Your task to perform on an android device: Add 2 packets of 500g of "Saffola Classic Masala Oats" to my bigbasket app basket.
Image 0: 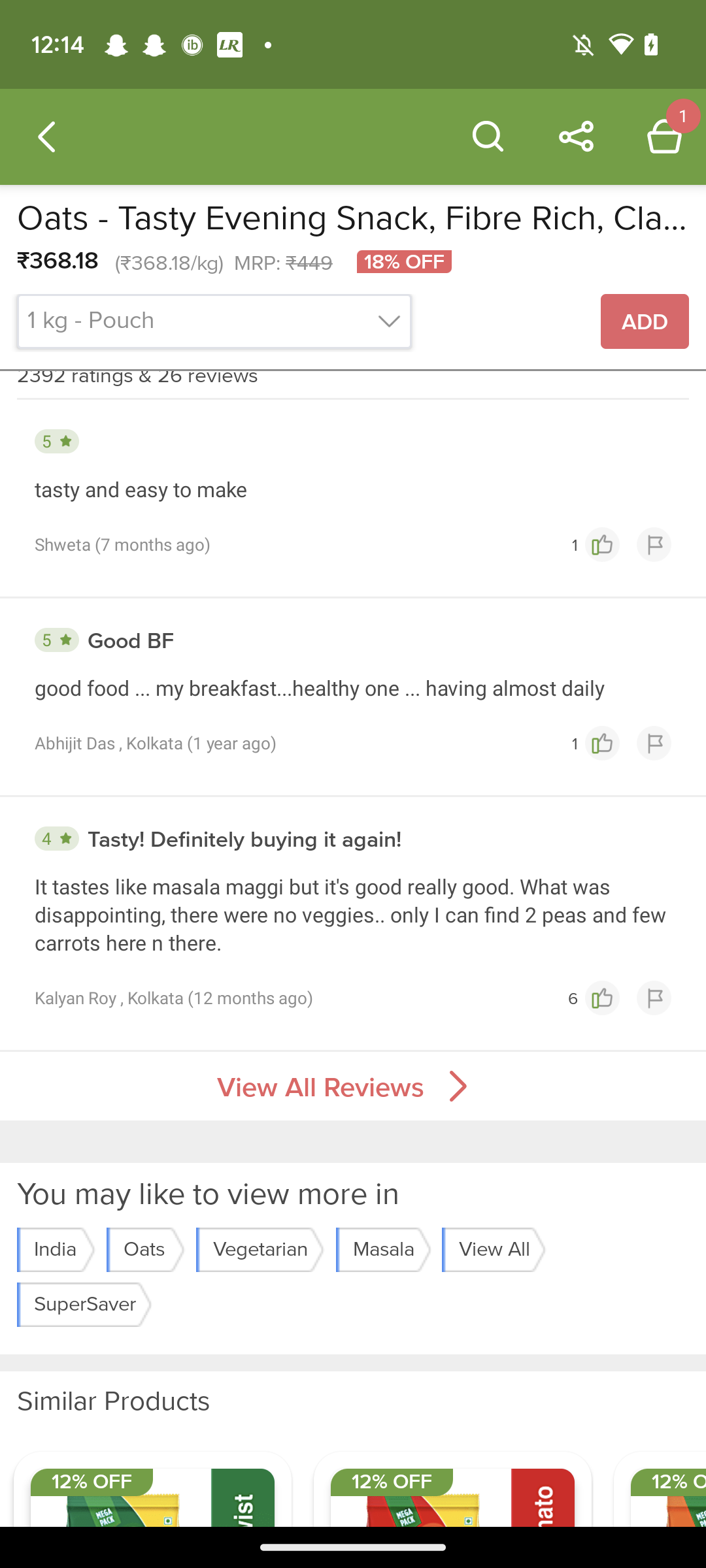
Scroll down.
Step 0: scroll up
Image 1: 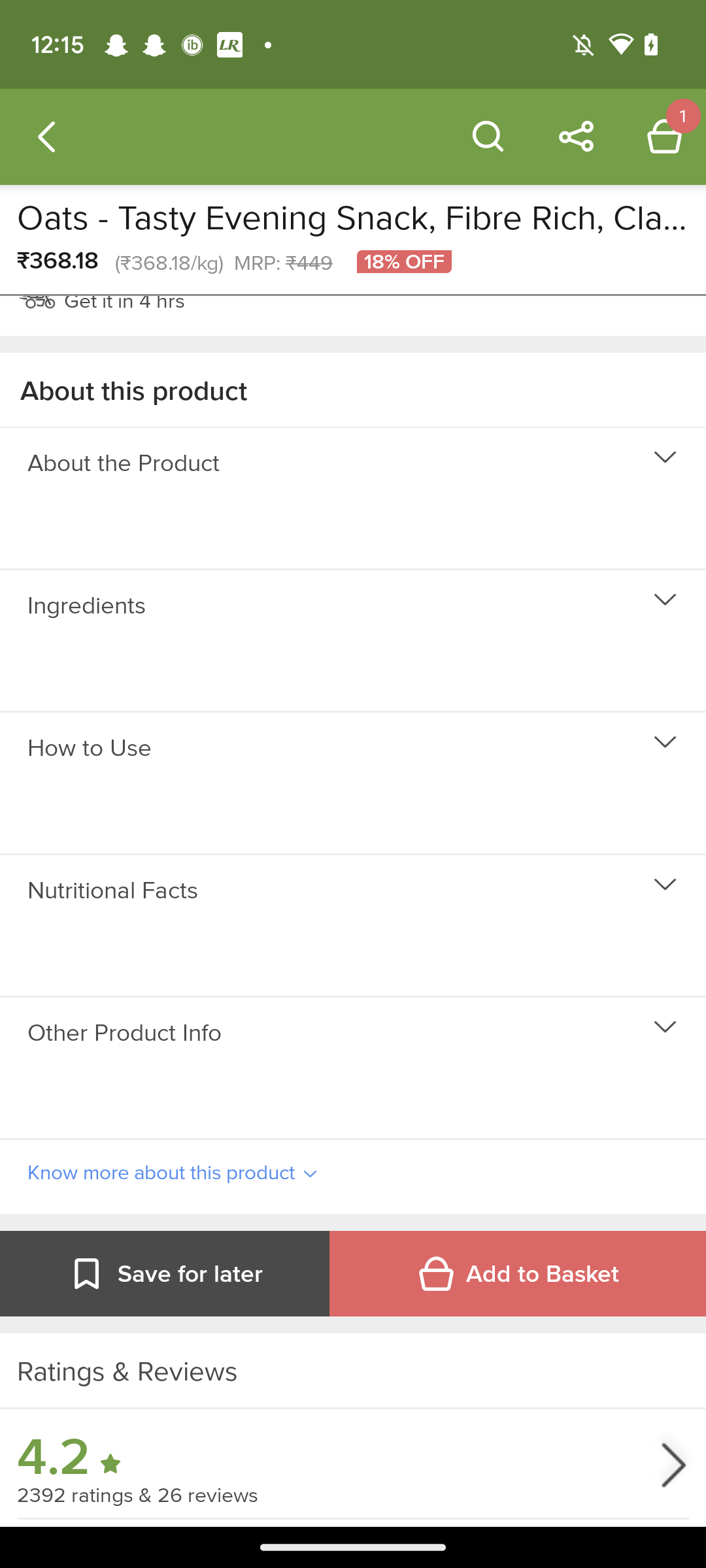
Scroll down.
Step 1: scroll up
Image 2: 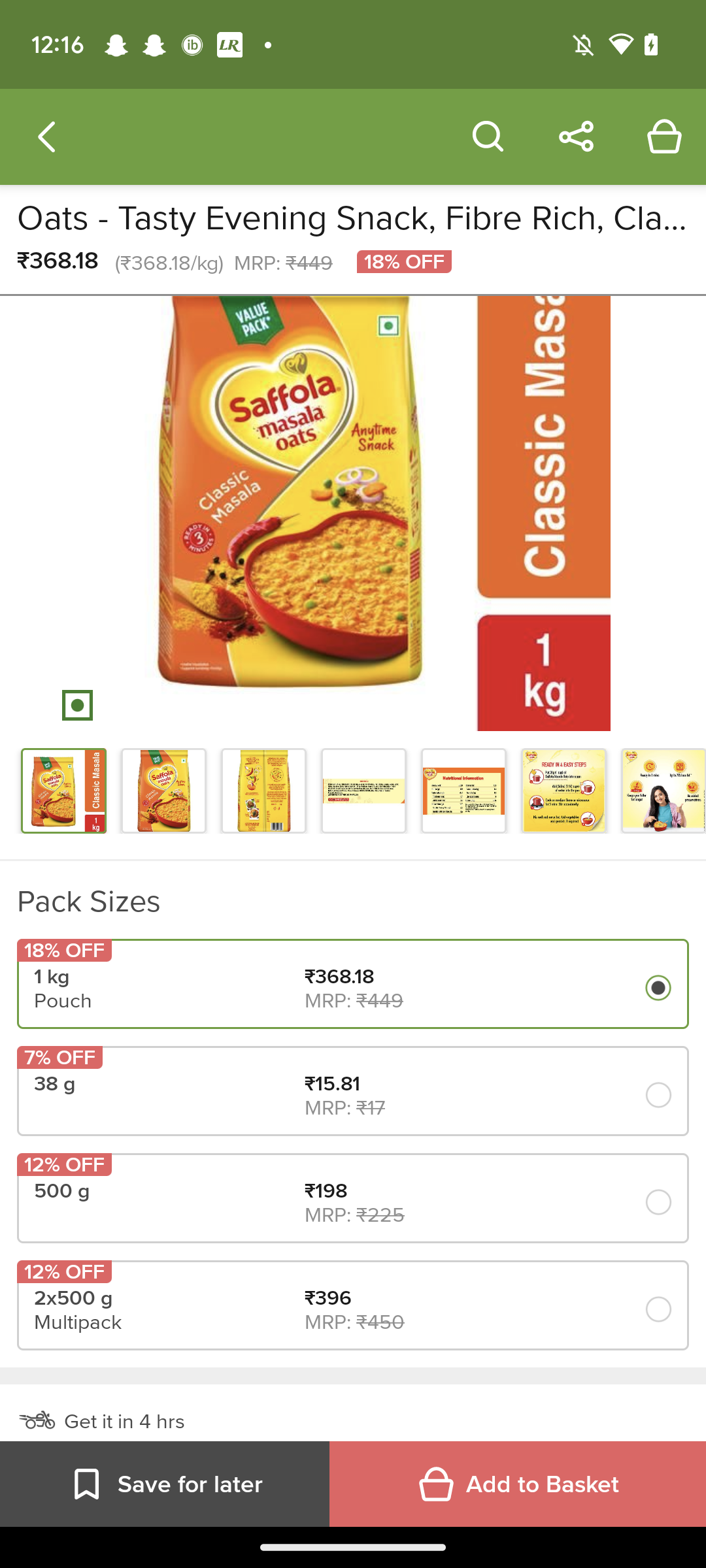
Select the tab "500g".
Step 2: click (560, 1181)
Image 4: 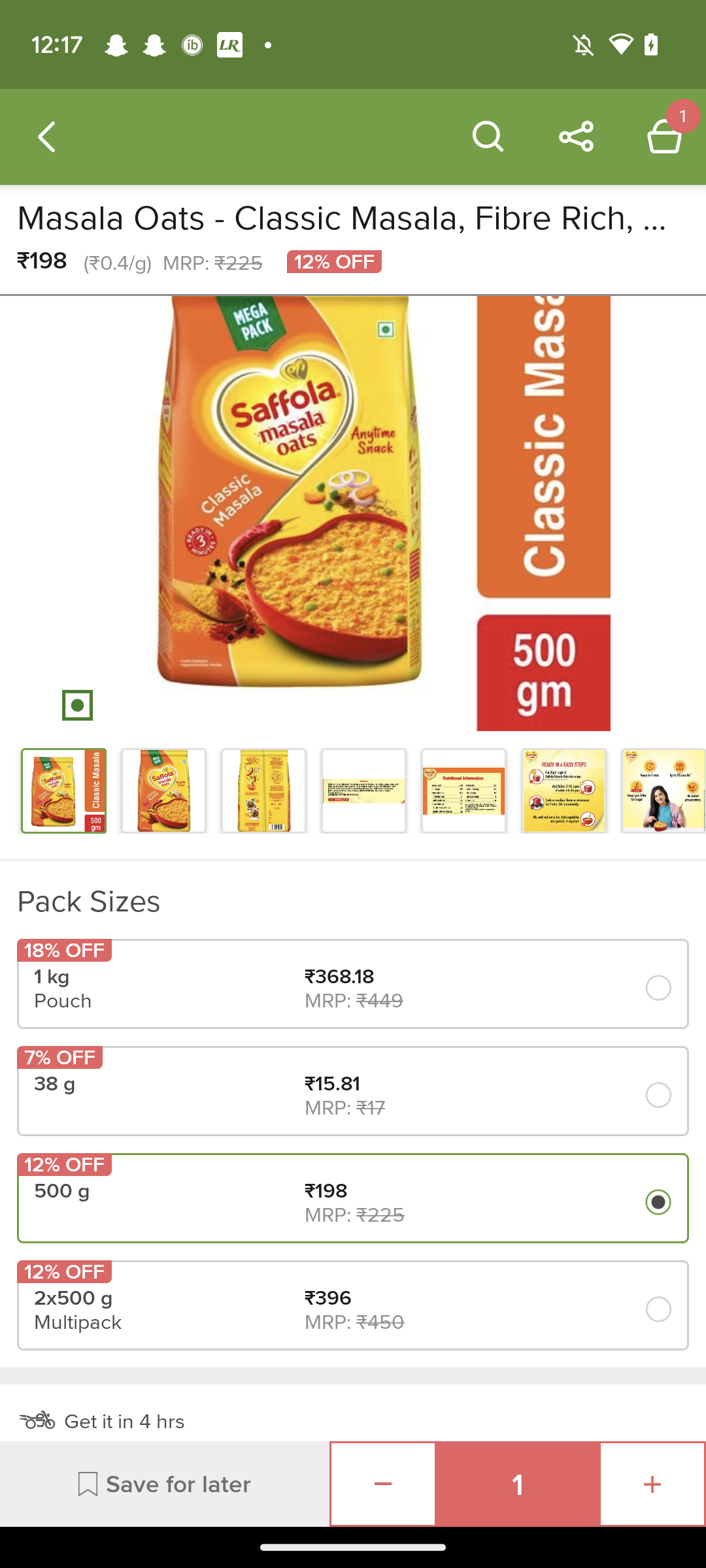
Click on the + button at the bottom right corner of the screen
Step 4: click (652, 1484)